Your task to perform on an android device: Watch the Fit app-suggested workout video to stay fit and get motivation.
Image 0: 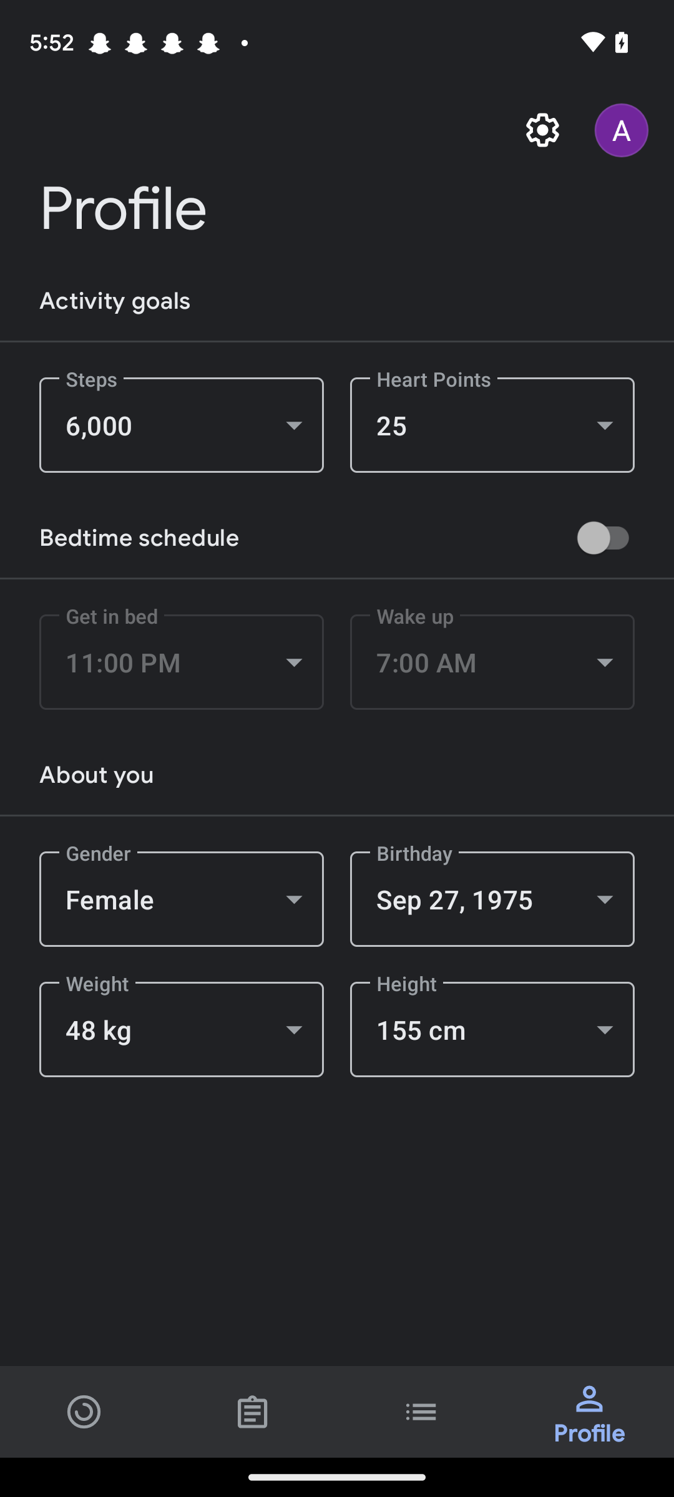
Click on the Home icon at the bottom left corner of the screen.
Step 0: click (84, 1412)
Image 1: 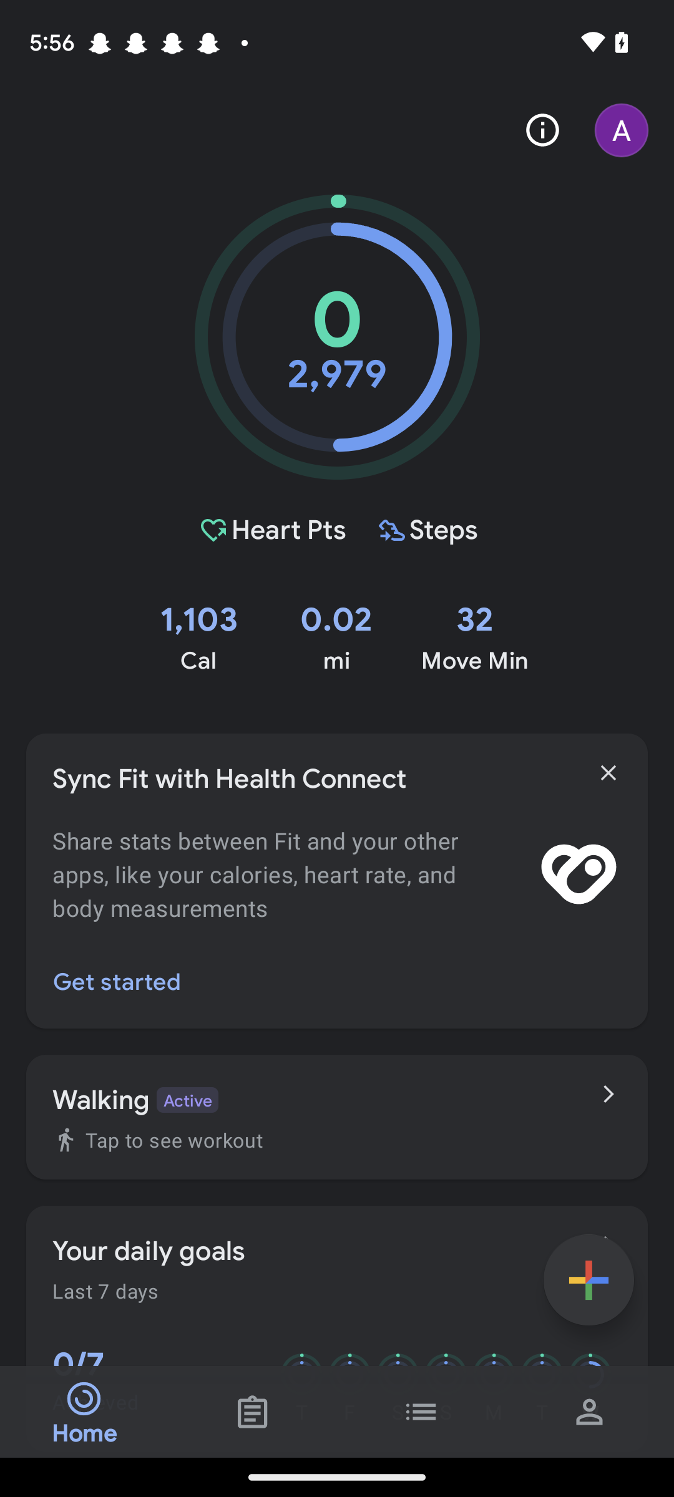
Scroll Up.
Step 1: scroll down
Image 2: 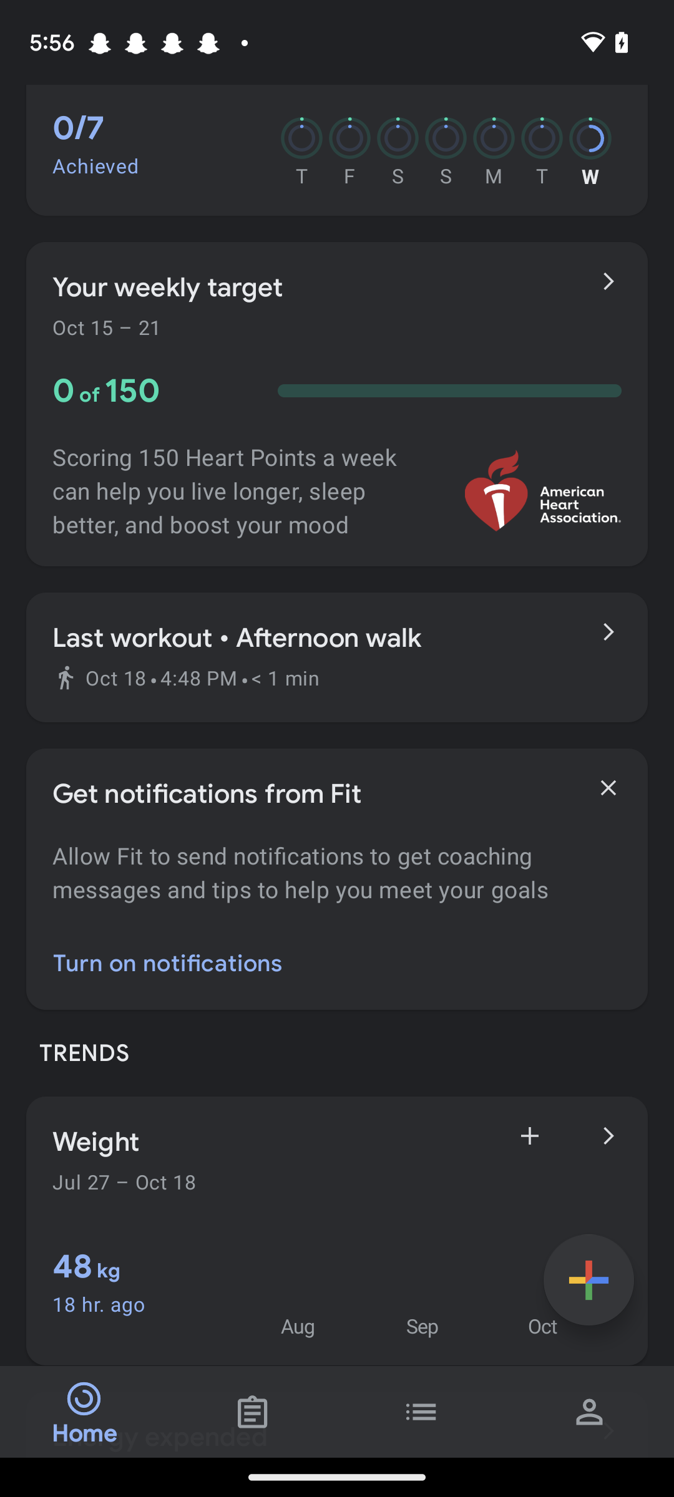
Scroll Up.
Step 2: scroll down
Image 3: 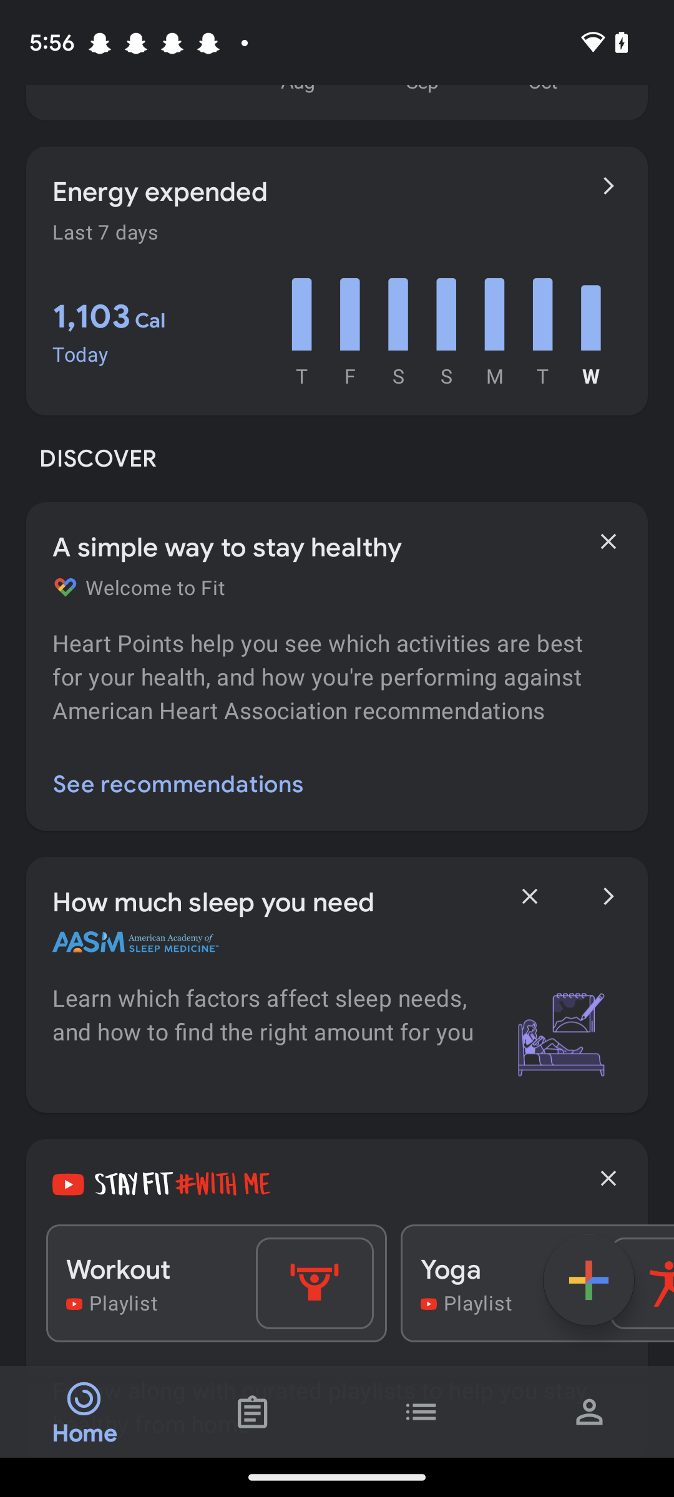
Click on the Workout tab.
Step 3: click (119, 1269)
Image 4: 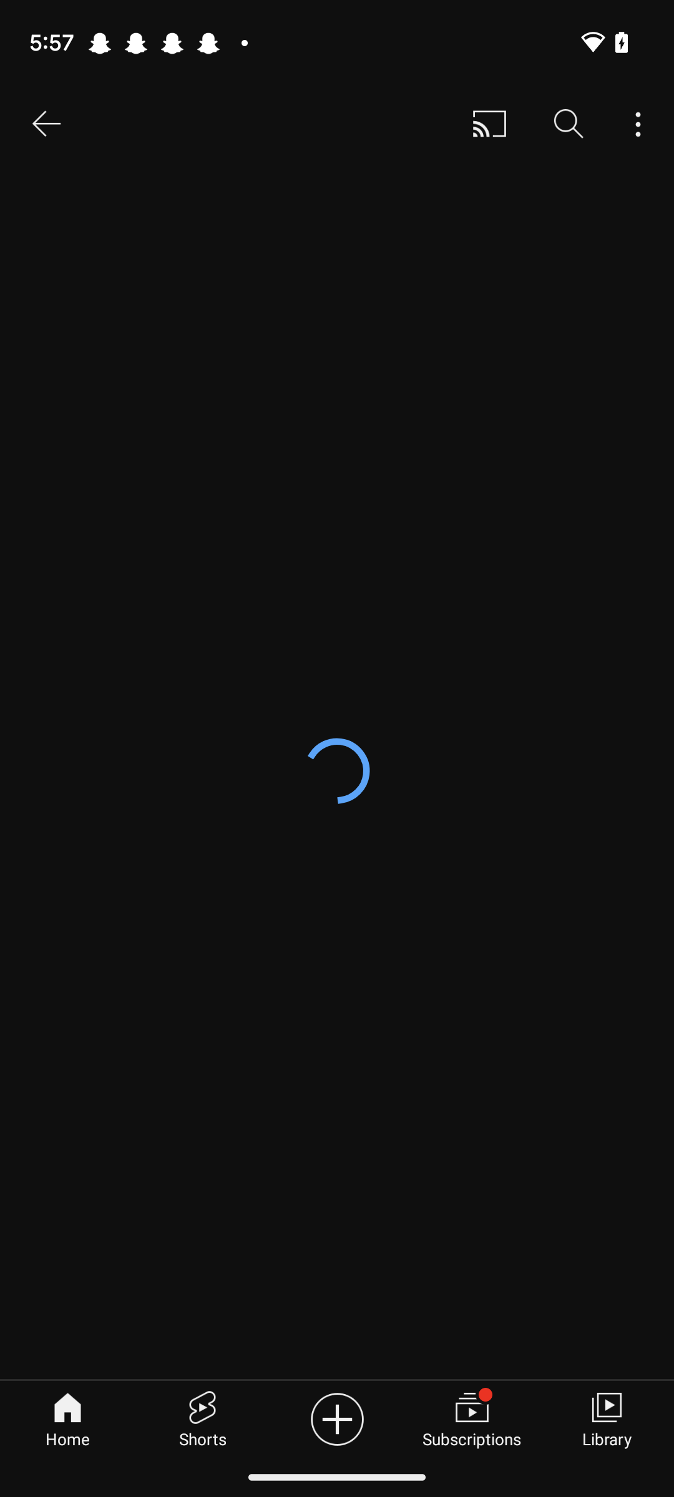
Click on the Workout tab.
Step 4: wait
Image 5: 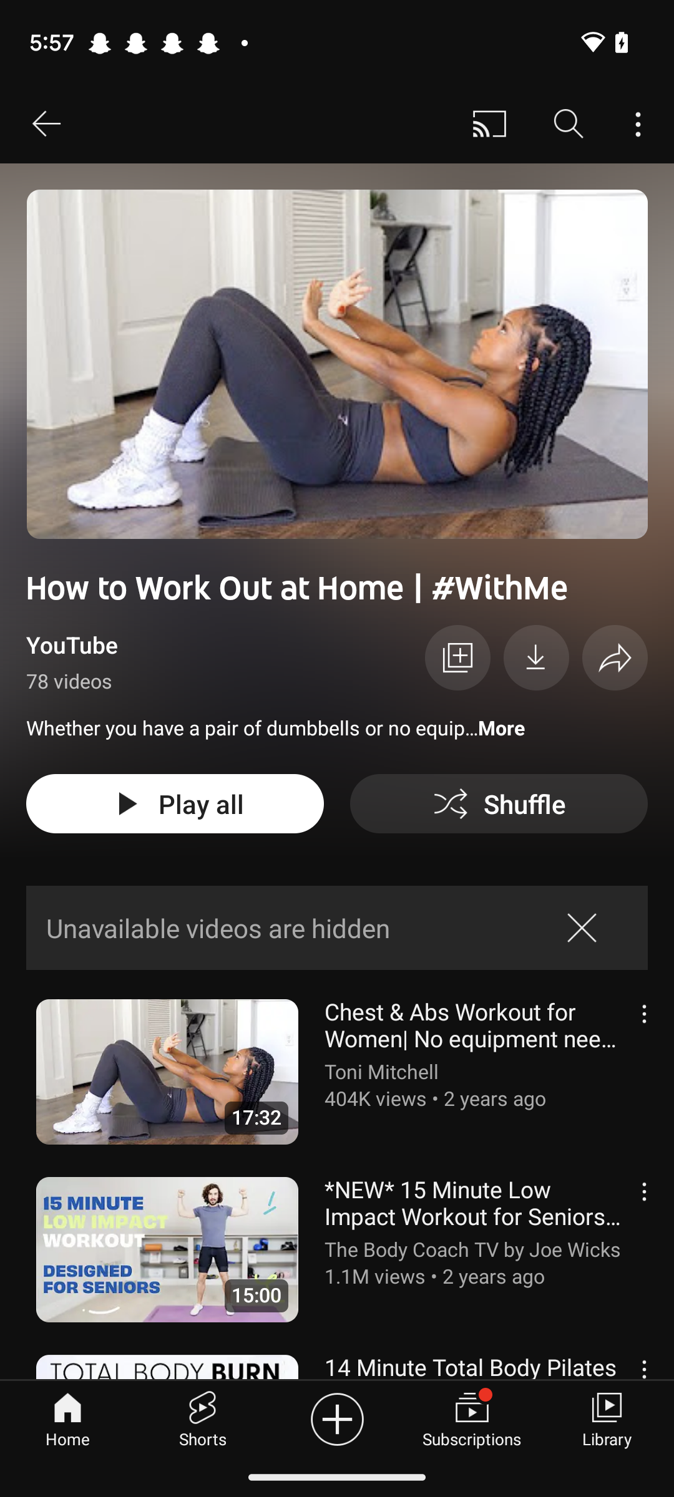
Click on the first suggested video.
Step 5: click (167, 1071)
Image 6: 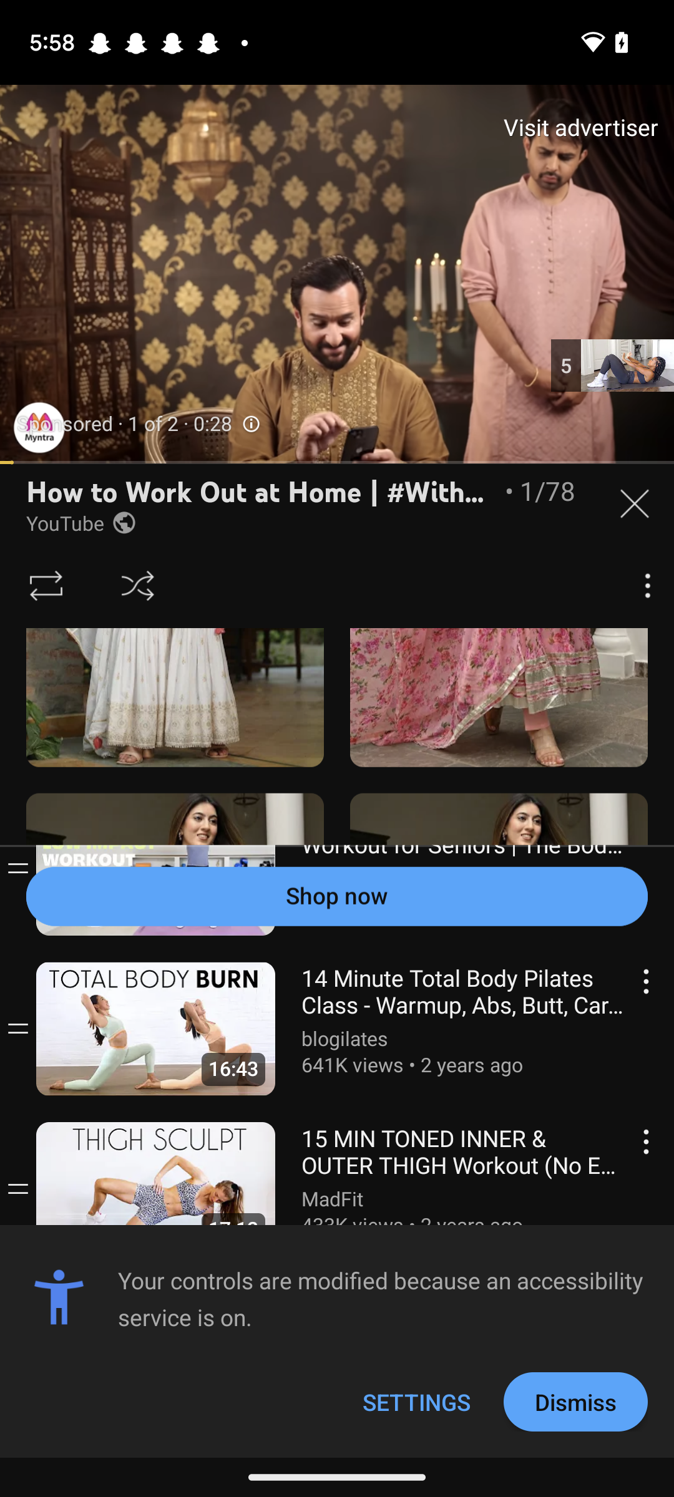
Click on the first suggested video.
Step 6: wait